Your task to perform on an android device: Because I enjoy this song, I want to share with my friend a music video by Queen.
Image 0: 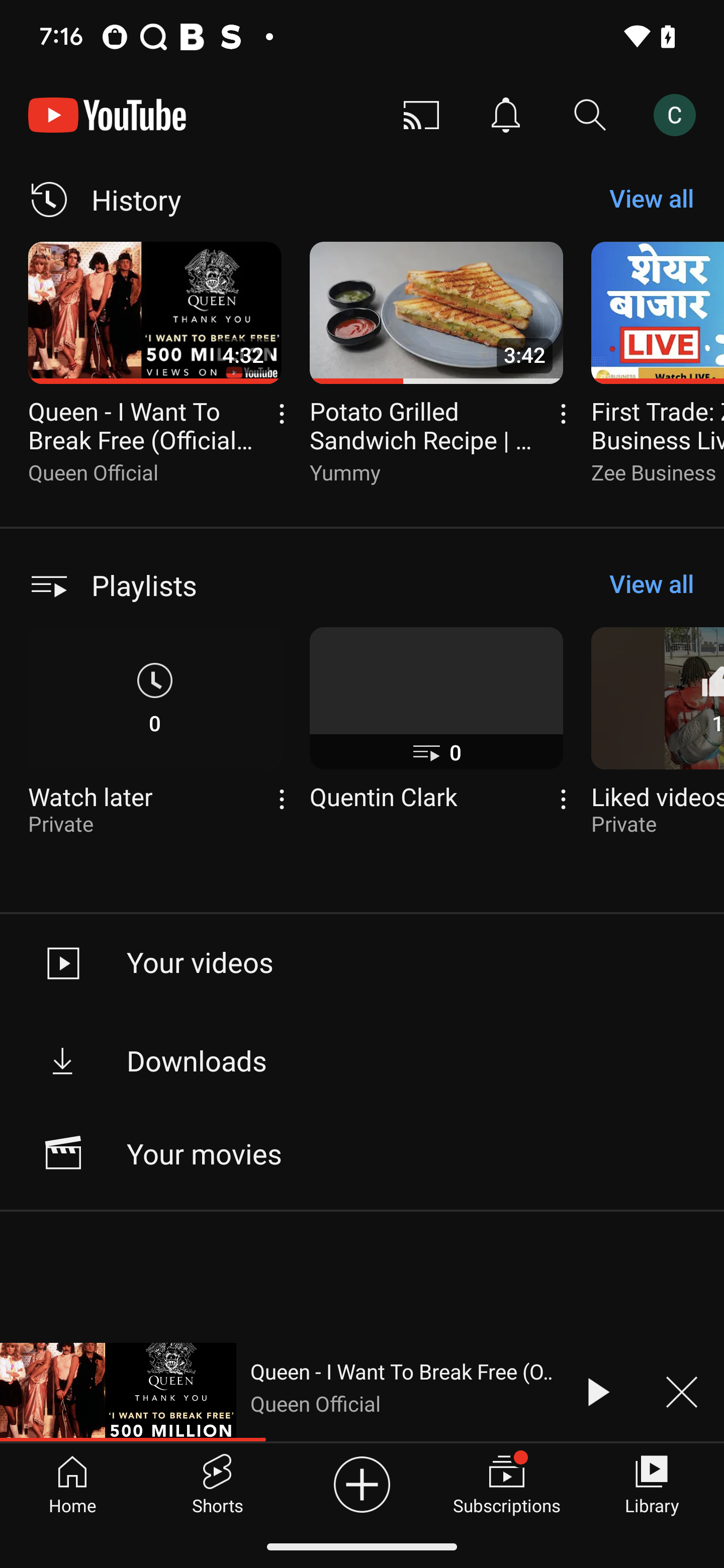
Click on the minimize video at the bottom of the screen
Step 0: click (118, 1392)
Image 1: 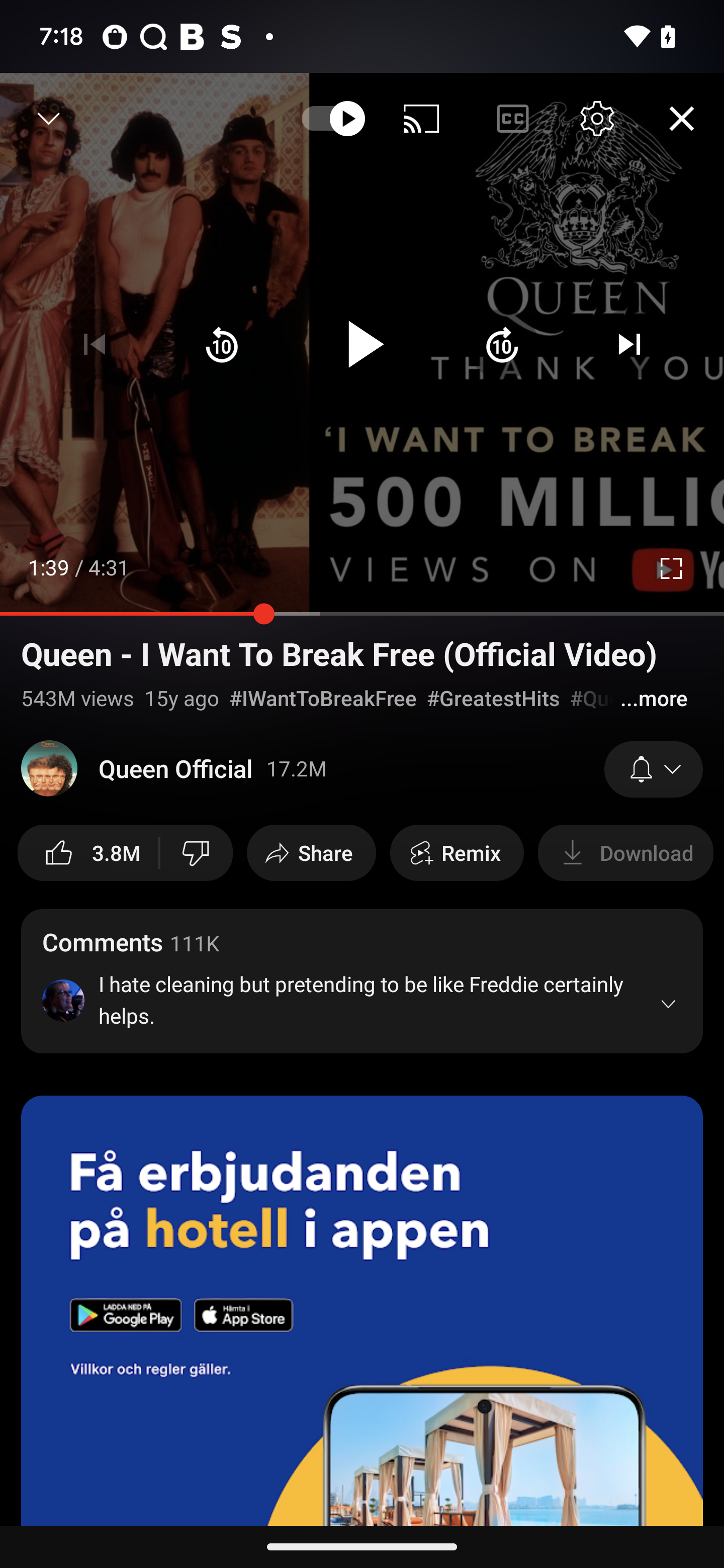
Click on the share button 
Step 1: click (311, 852)
Image 2: 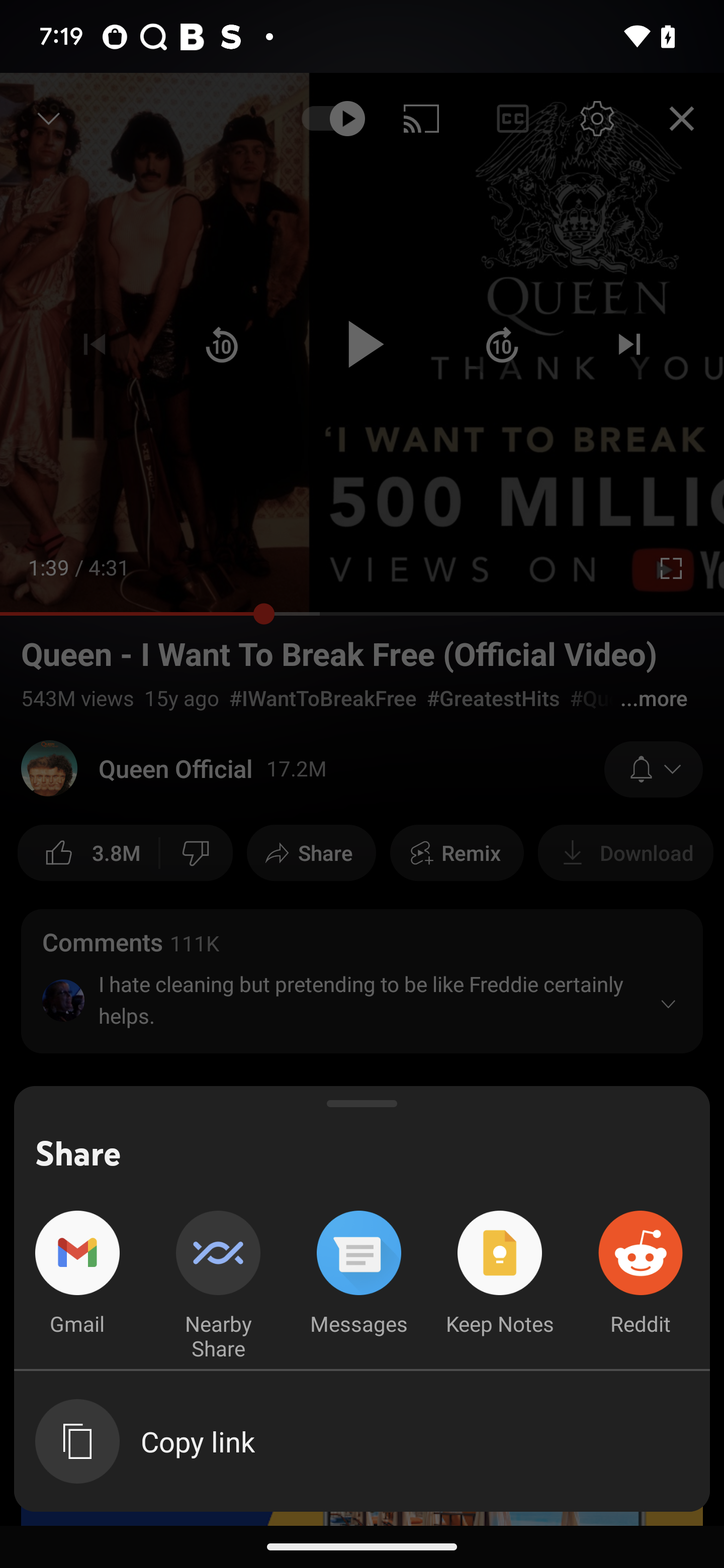
Click on the gmail icon
Step 2: click (77, 1274)
Image 3: 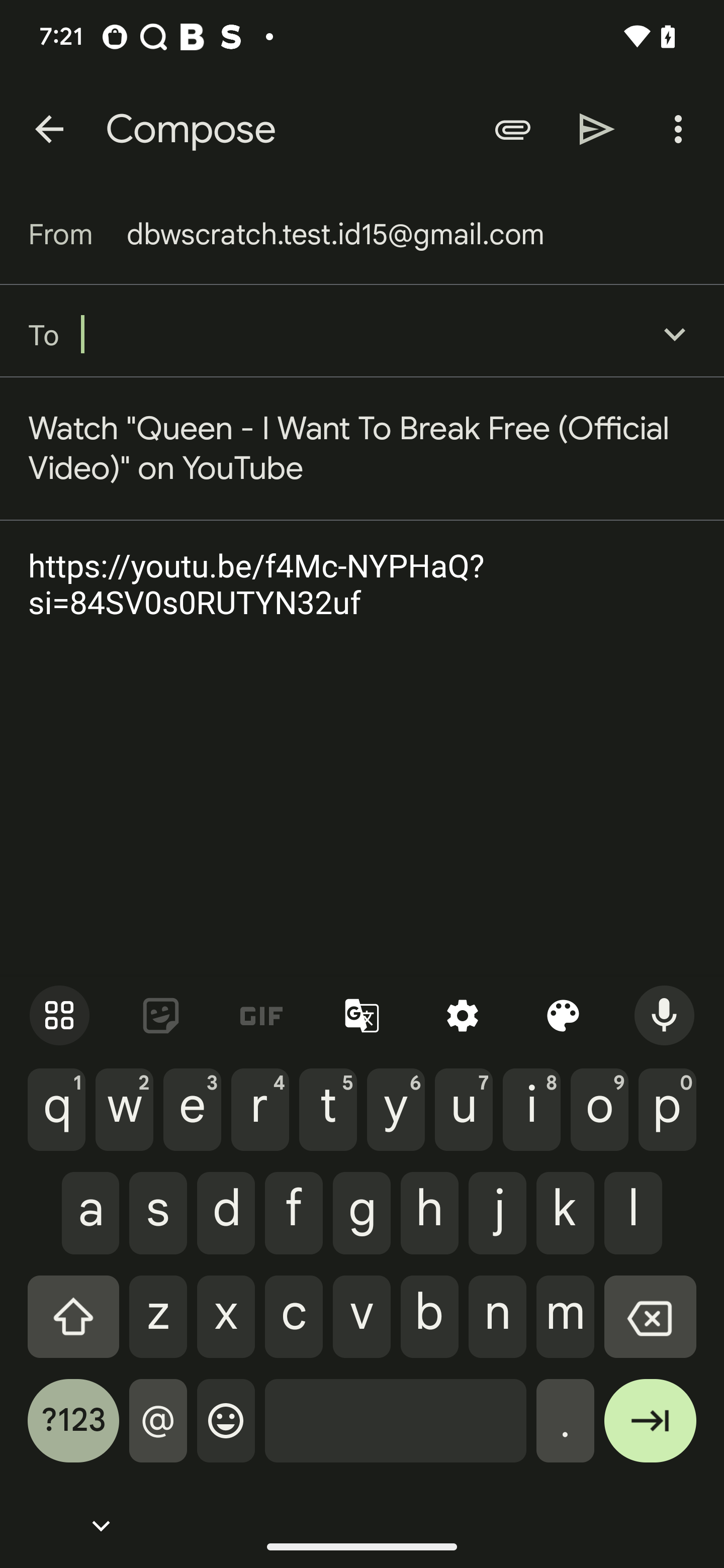
Type in Recipient Thomas123@gmail.com 
Step 3: type "Thomas123@Gmail.com"